Your task to perform on an android device: Open the All language translator app. Oh my god, where is my favourite water bottle? Translate English to Hindi.through speech
Image 0: 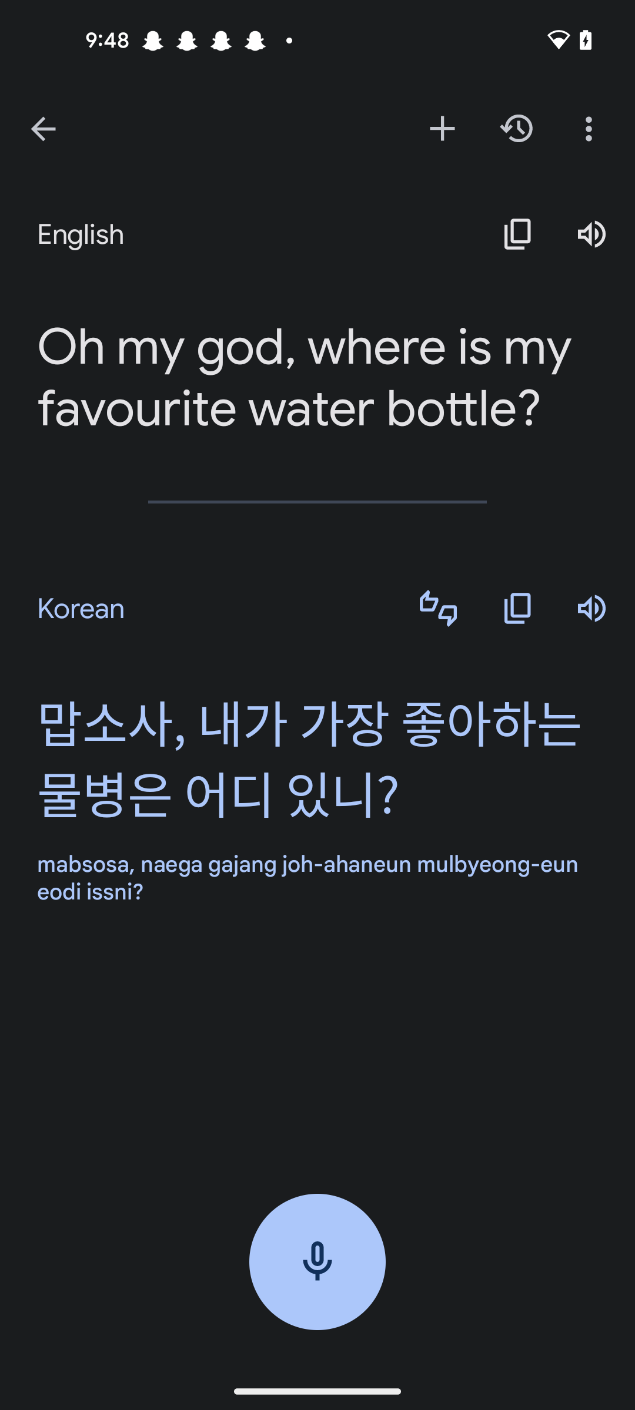
Open the All language translator app
Step 0: open app "All Languages Translator"
Image 1: 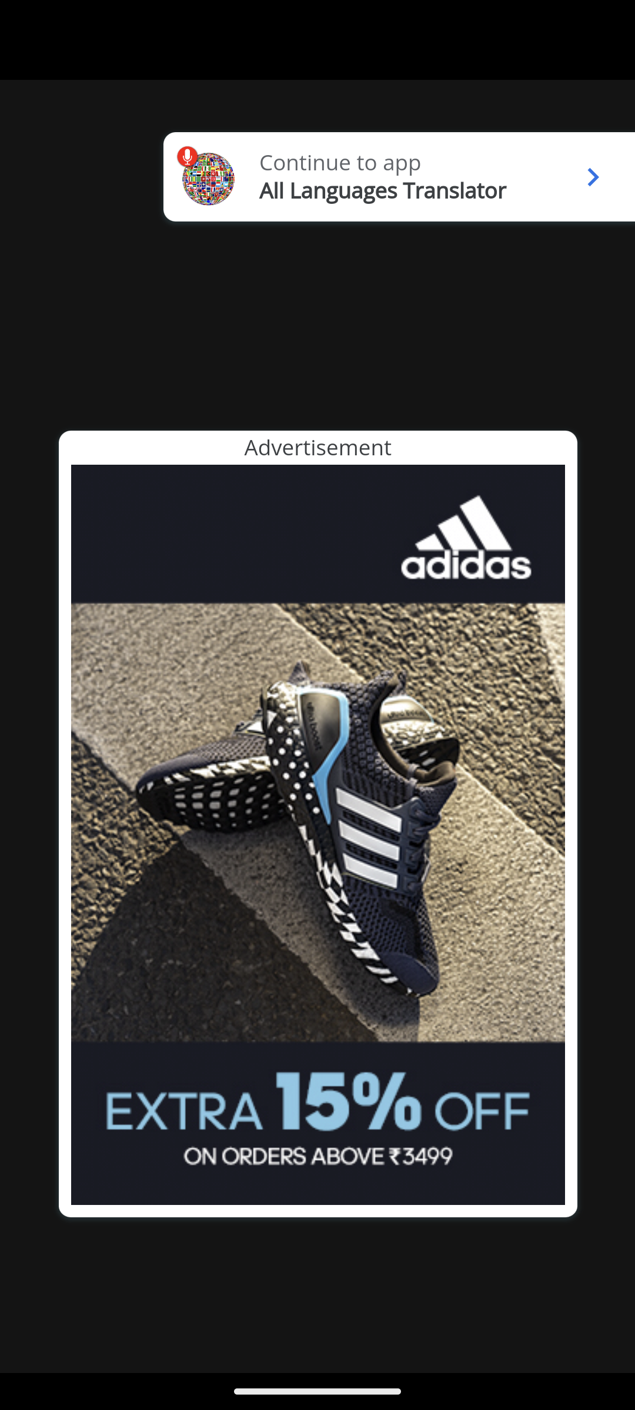
Click on the continue to app
Step 1: click (591, 176)
Image 2: 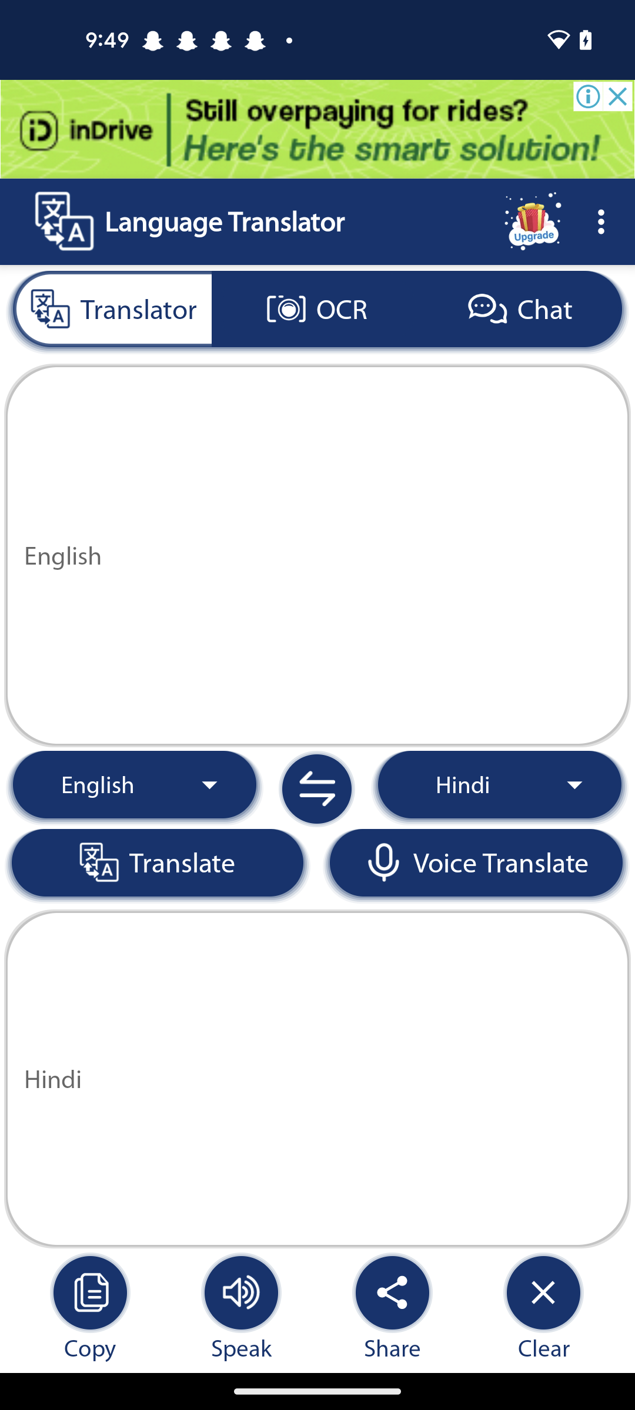
Click on the voice translate tab
Step 2: click (501, 862)
Image 3: 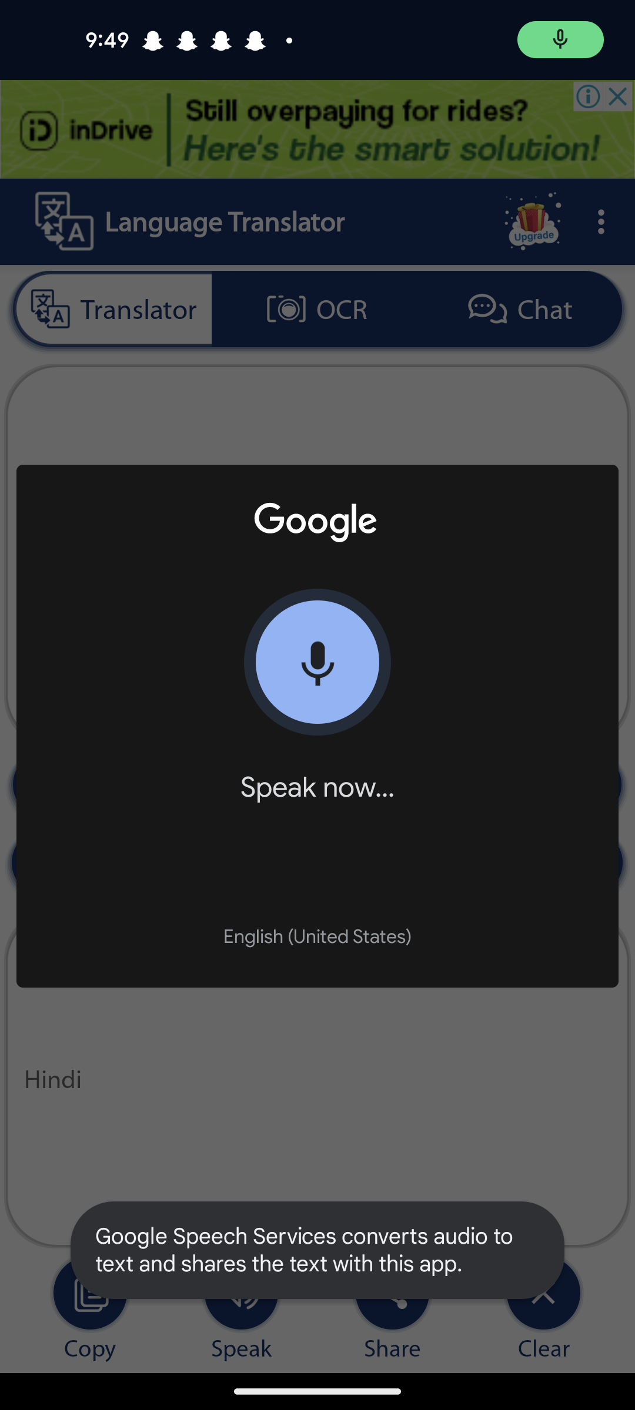
Click on the voice translate tab
Step 3: wait